Your task to perform on an android device: Track the growth of Research  who was born on july 26, 2023 with 3 kg weight and 20 cm height in the baby tracker app.
Image 0: 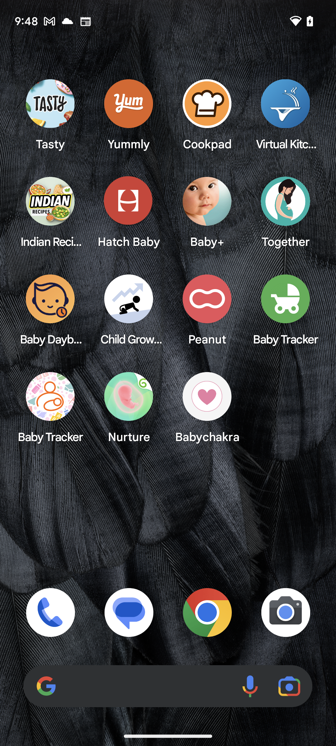
open the baby tracker app
Step 0: open app "Baby Tracker"
Image 1: 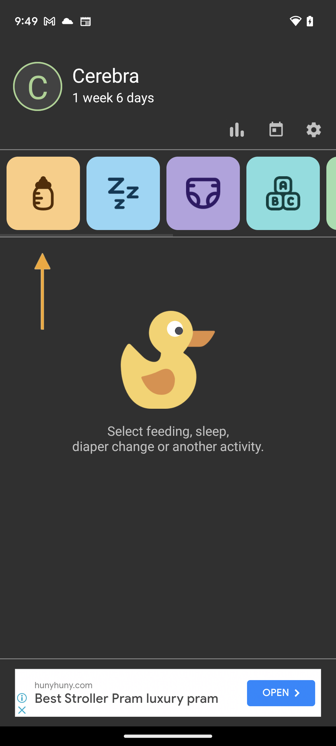
click on the left side at the top to add the baby information.
Step 1: click (29, 90)
Image 2: 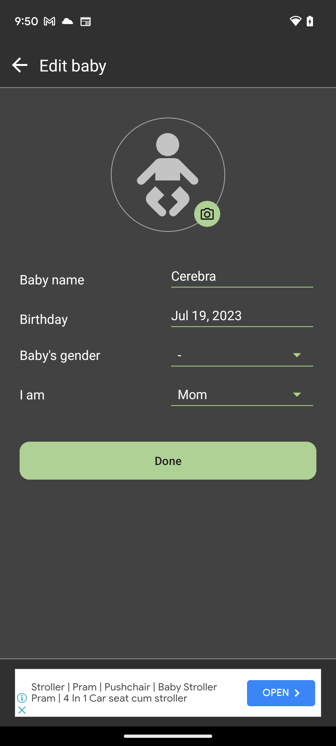
click on  the baby name  column which is at number.
Step 2: click (242, 276)
Image 3: 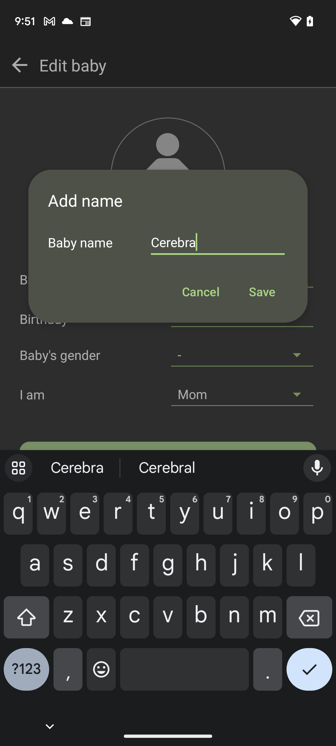
Type research in the baby name.
Step 3: type "Research"
Image 4: 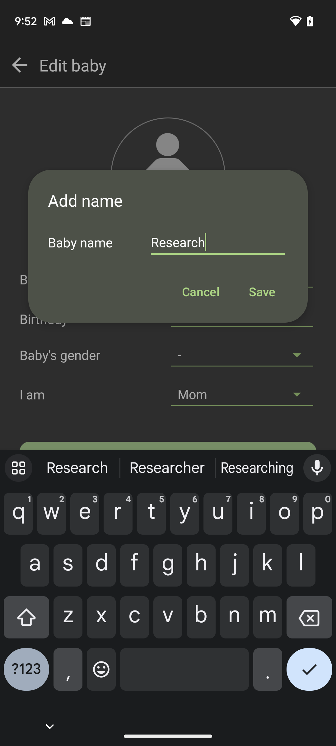
click on the save option on the right side.
Step 4: click (262, 291)
Image 6: 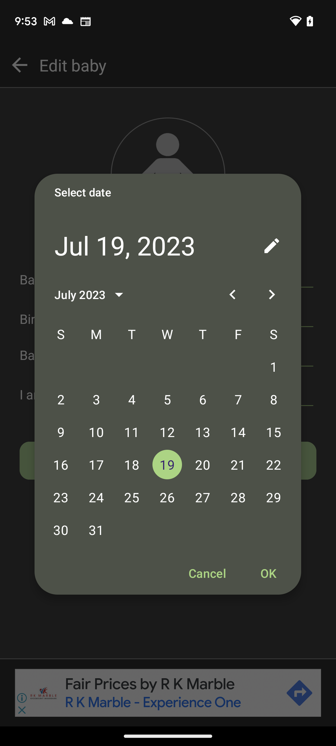
click on the date 26 july
Step 6: click (167, 497)
Image 7: 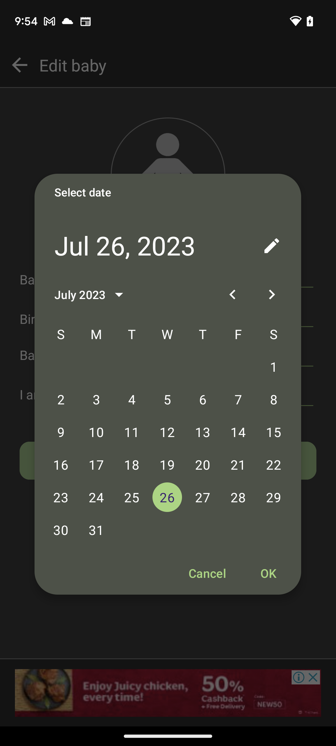
Click OK on the right side at the bottom of the calendar.
Step 7: click (268, 573)
Image 8: 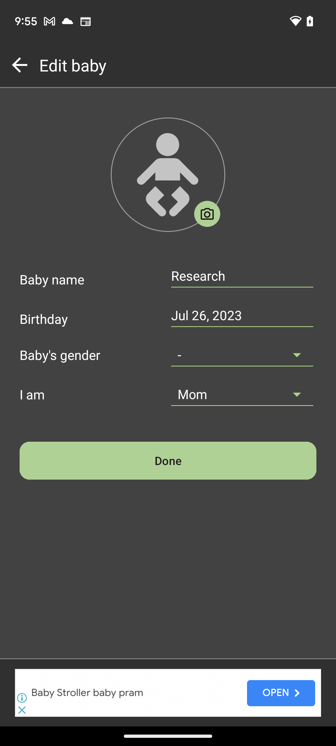
Click on the baby's gender column, which is the third from the top.
Step 8: click (290, 357)
Image 9: 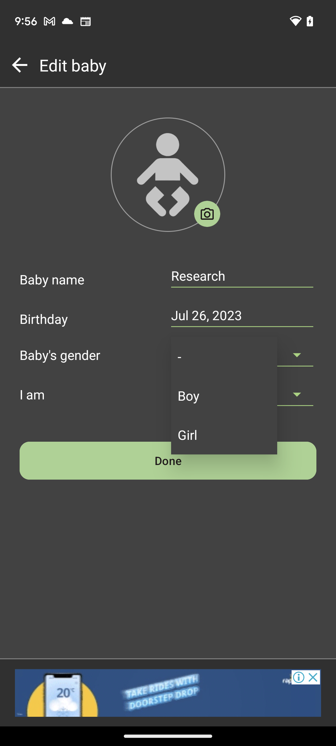
Select the gender girl.
Step 9: click (224, 435)
Image 10: 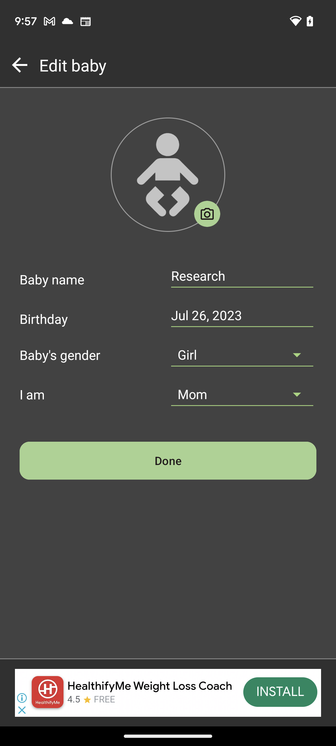
Click on the done option in the middle of the screen.
Step 10: click (168, 461)
Image 11: 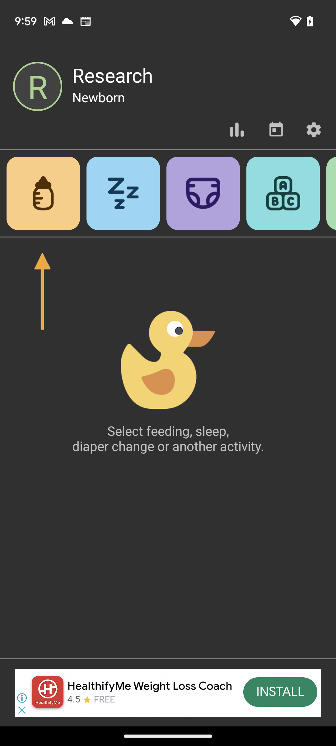
Swipe left on the row for the growth.
Step 11: scroll right
Image 12: 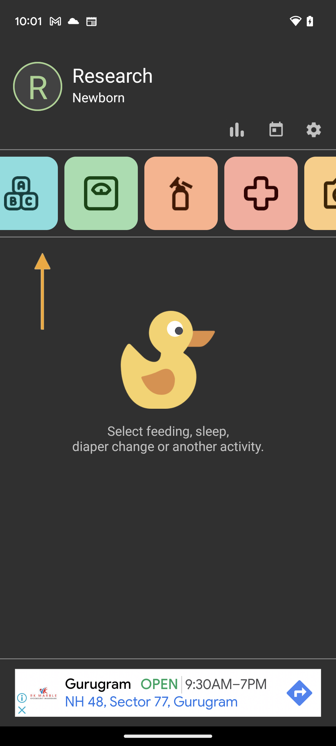
Click on the weight icon displayed on the left side.
Step 12: click (109, 191)
Image 13: 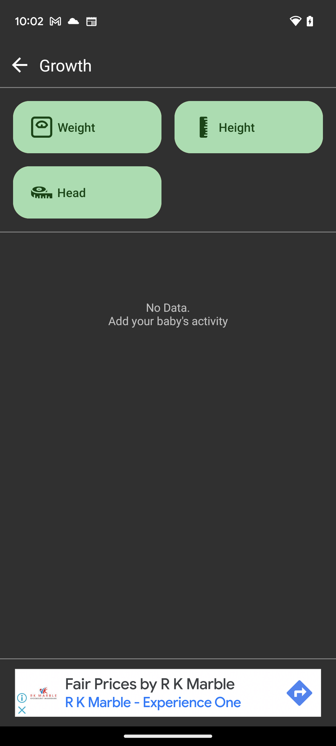
Click on the weight icon on the left side of the first row.
Step 13: click (76, 127)
Image 14: 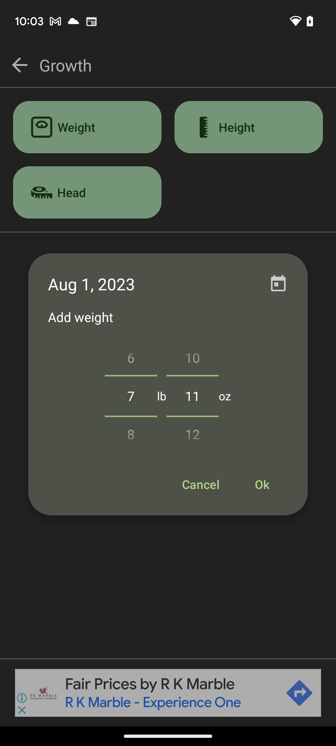
Add the weight 3lb 00oz
Step 14: scroll up
Image 15: 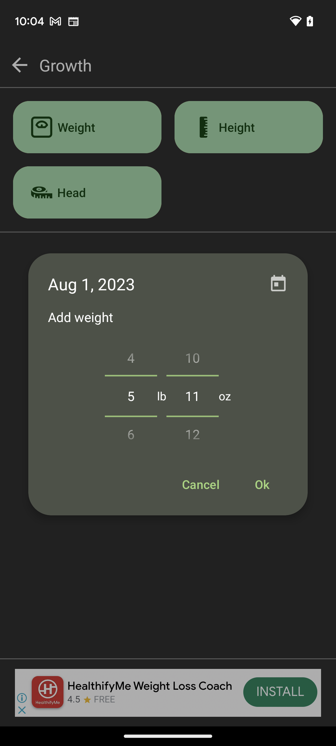
Add the weight 3lb 00oz
Step 15: scroll up
Image 16: 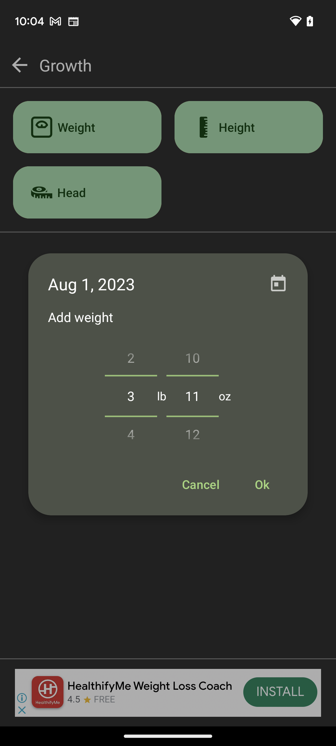
Add the weight 3lb 00oz
Step 16: scroll up
Image 17: 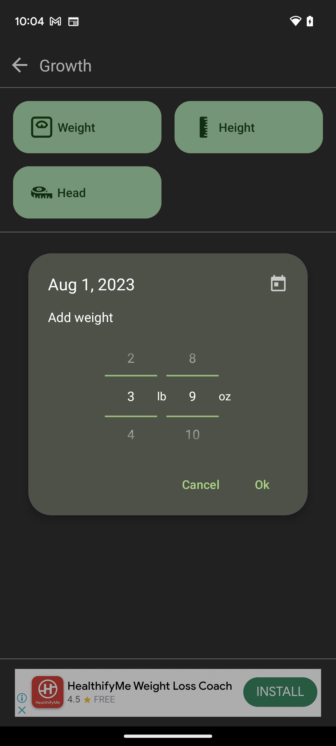
Add the weight 3lb 00oz
Step 17: scroll up
Image 18: 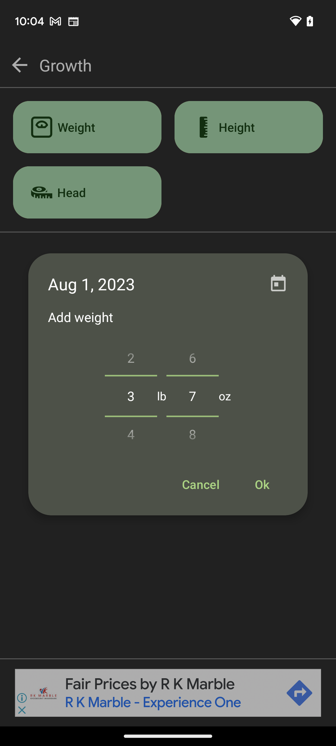
Add the weight 3lb 00oz
Step 18: scroll up
Image 19: 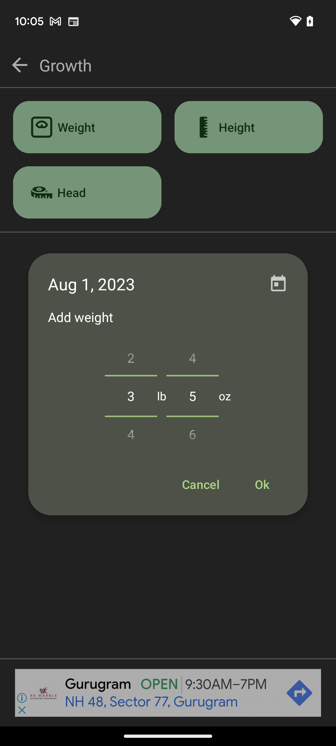
Add the weight 3lb 00oz
Step 19: scroll up
Image 20: 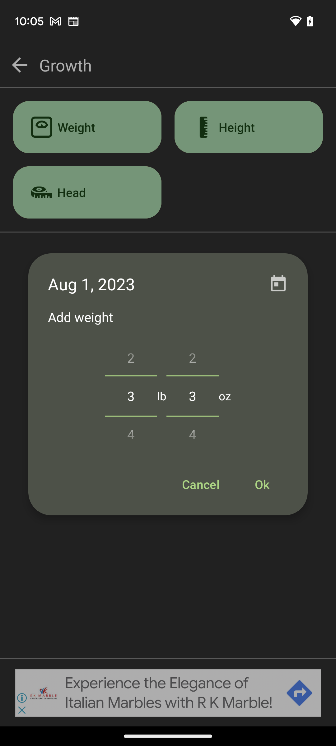
Add the weight 3lb 00oz
Step 20: scroll up
Image 21: 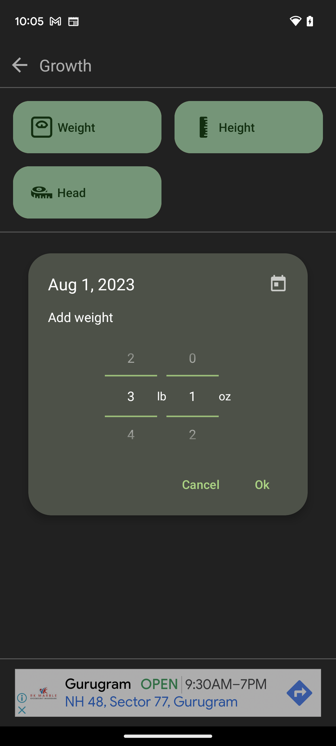
Add the weight 3lb 00oz
Step 21: scroll up
Image 22: 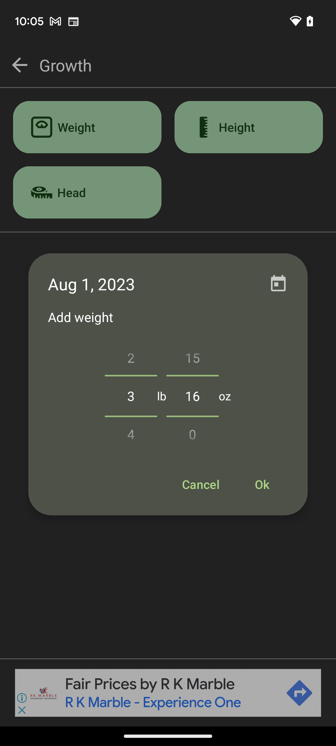
Add the weight 3lb 00oz
Step 22: scroll up
Image 23: 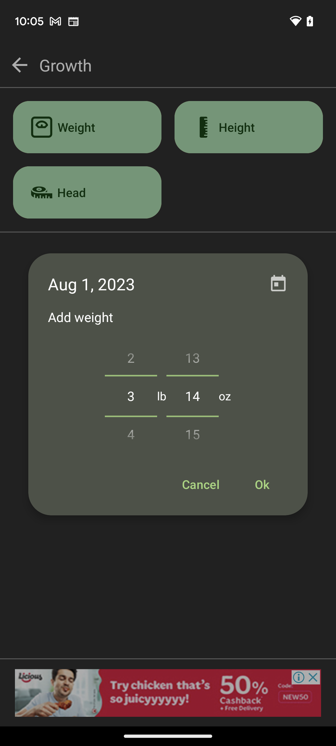
Add the weight 3lb 00oz
Step 23: scroll down
Image 24: 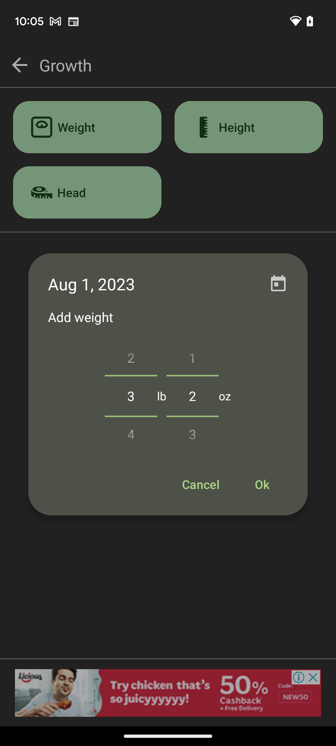
Add the weight 3lb 00oz
Step 24: scroll up
Image 25: 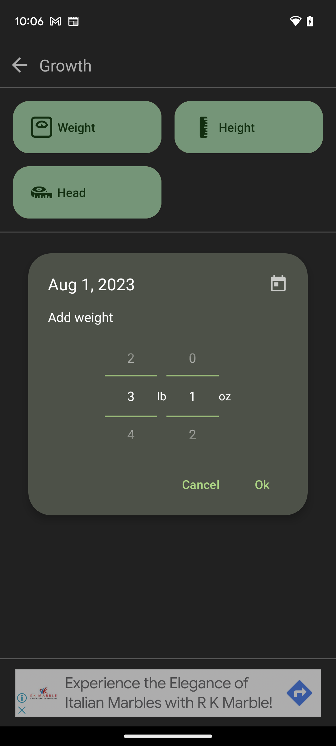
Add the weight 3lb 00oz
Step 25: click (192, 357)
Image 26: 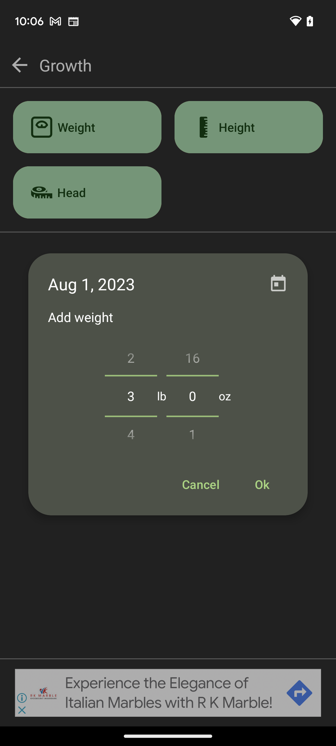
Click on OK on the right side at the bottom of the box displayed on the screen.
Step 26: click (262, 484)
Image 27: 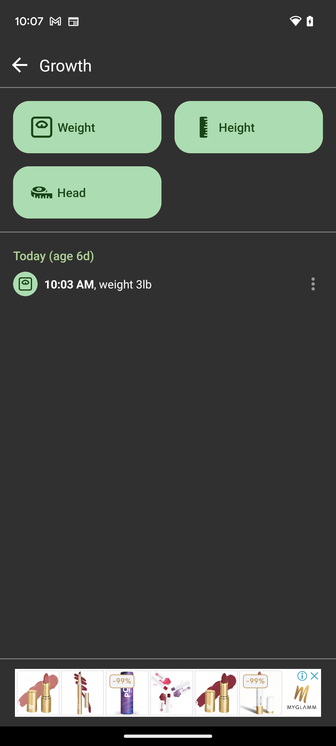
Click on the height icon on the Right side of the first row at the top
Step 27: click (237, 127)
Image 28: 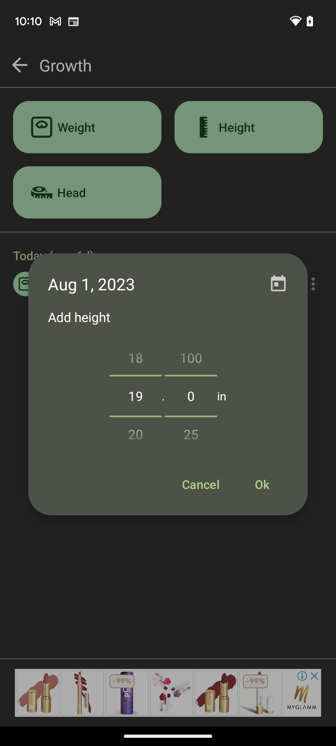
select the height 7 inches or 20 cm
Step 28: scroll up
Image 29: 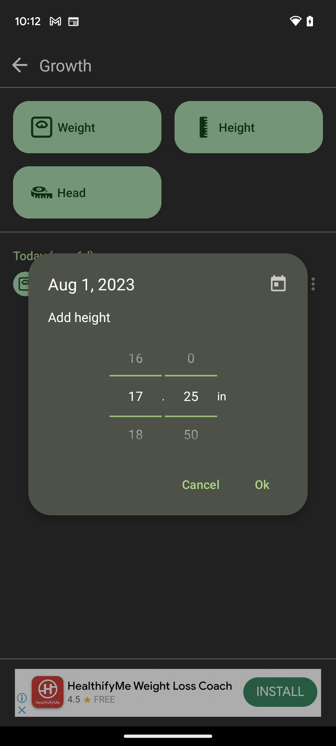
select the height 7 inches or 20 cm
Step 29: scroll up
Image 31: 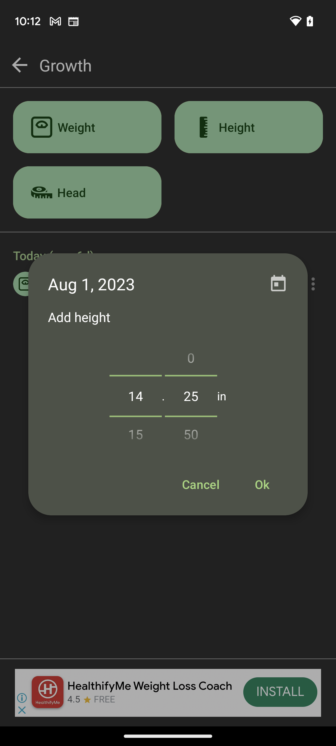
select the height 7 inches or 20 cm
Step 31: scroll up
Image 32: 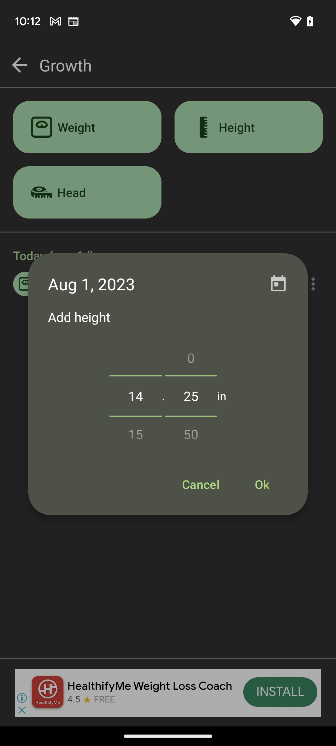
select the height 7 inches or 20 cm
Step 32: scroll down
Image 33: 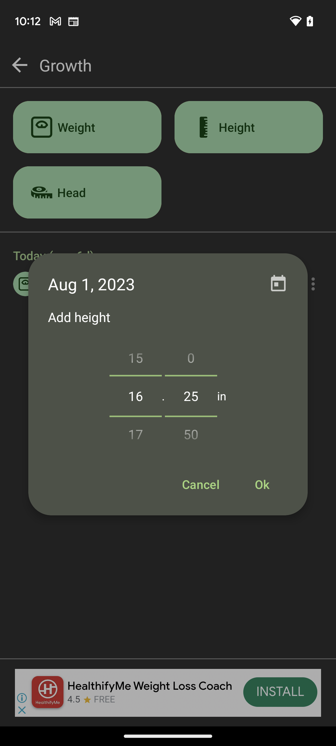
select the height 7 inches or 20 cm
Step 33: scroll down
Image 34: 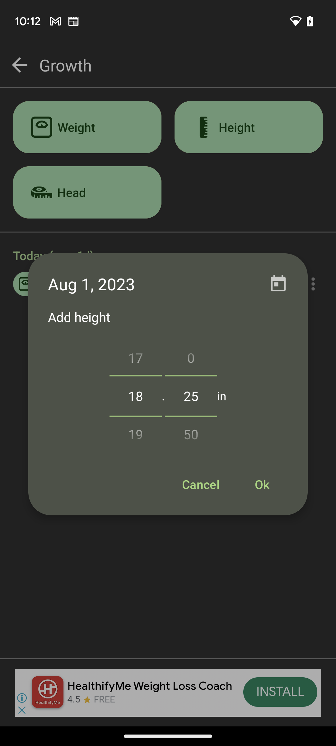
select the height 7 inches or 20 cm
Step 34: scroll down
Image 35: 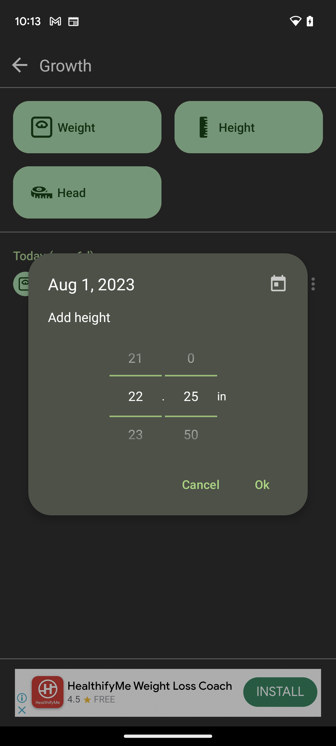
select the height 7 inches or 20 cm
Step 35: scroll down
Image 36: 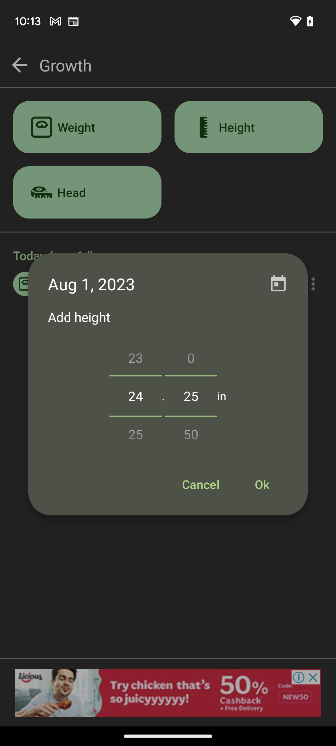
select the height 7 inches or 20 cm
Step 36: scroll down
Image 37: 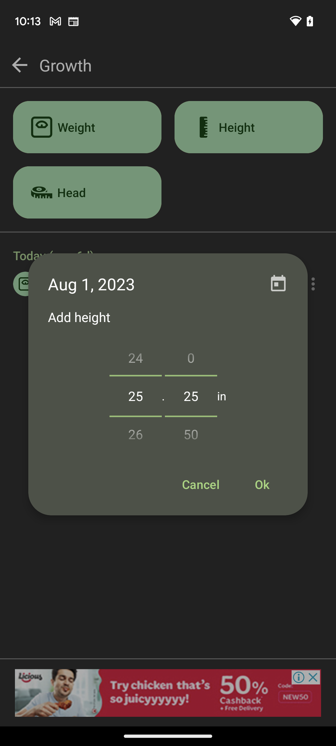
select the height 7 inches or 20 cm
Step 37: scroll up
Image 38: 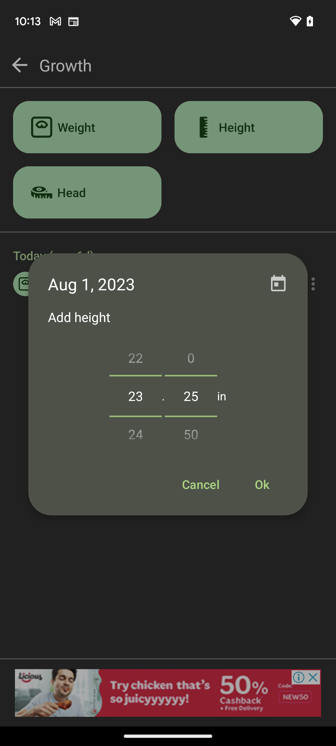
select the height 7 inches or 20 cm
Step 38: scroll up
Image 39: 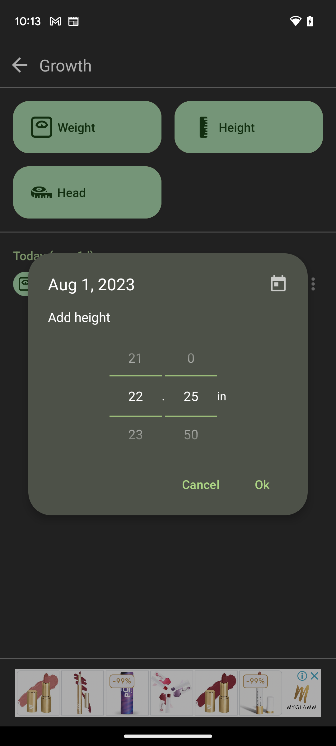
select the height 7 inches or 20 cm
Step 39: scroll up
Image 40: 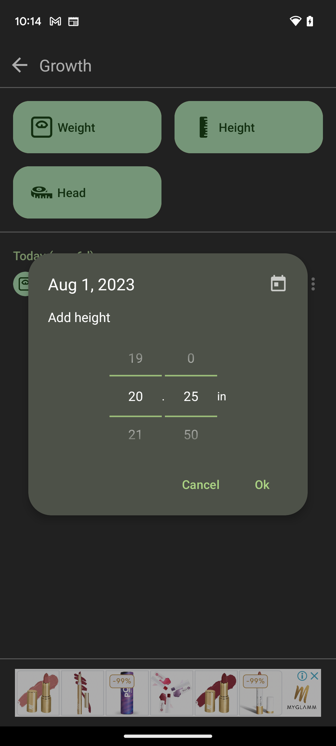
select the height 7 inches or 20 cm
Step 40: click (181, 359)
Image 41: 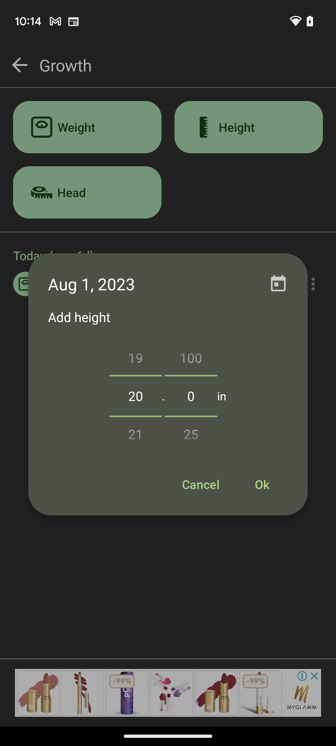
Click on OK on the right side at the bottom of the box displayed on the screen.
Step 41: click (262, 484)
Image 42: 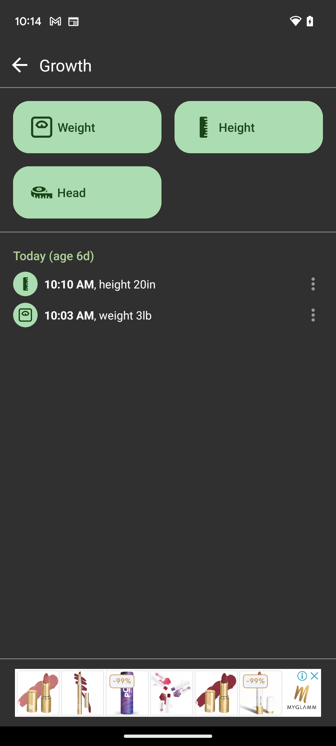
Go back to the previous screen.
Step 42: press back button